Your task to perform on an android device: Carlos asks for my recommendations as he wants to try some new potato recipes. So send him the sweet potato recipe via the Kitchen Stories app at carlos3345@gmail.com.
Image 0: 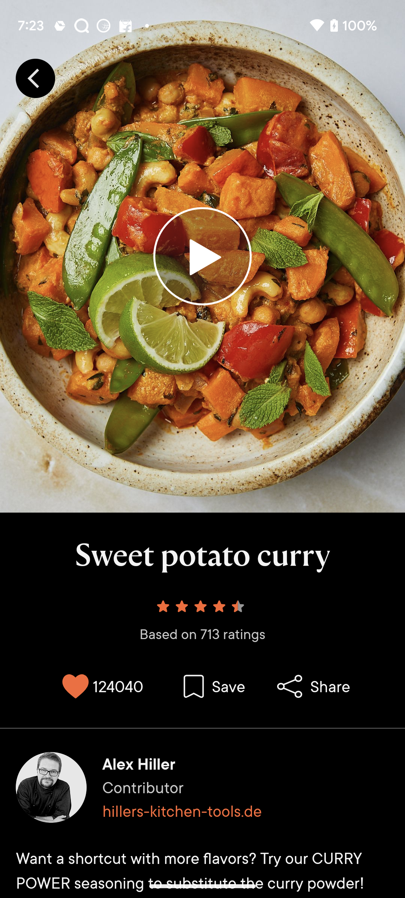
Click on the share option
Step 0: click (313, 686)
Image 1: 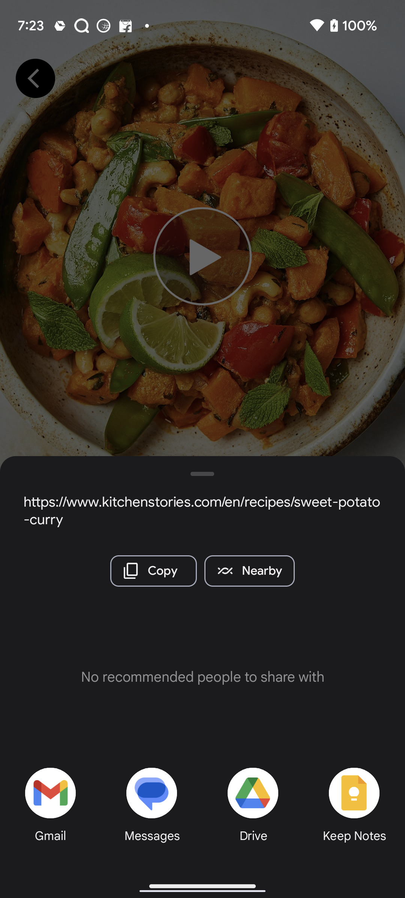
Click on the Gmail option
Step 1: click (45, 807)
Image 2: 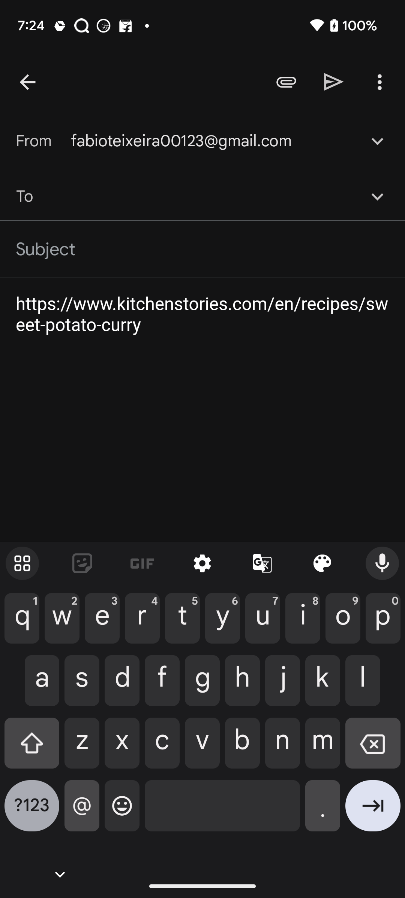
add recipient to carlos3345@gmail.com
Step 2: type "carlos3345@gmail.com"
Image 3: 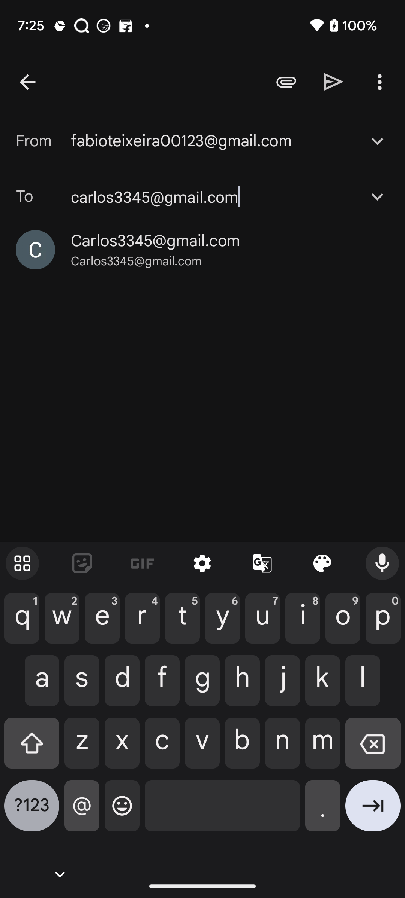
Click on the send icon at the top of the screen
Step 3: click (334, 82)